Your task to perform on an android device: As the project's requirements have been fulfilled, I need to delete the dummy project File from Google Drive.
Image 0: 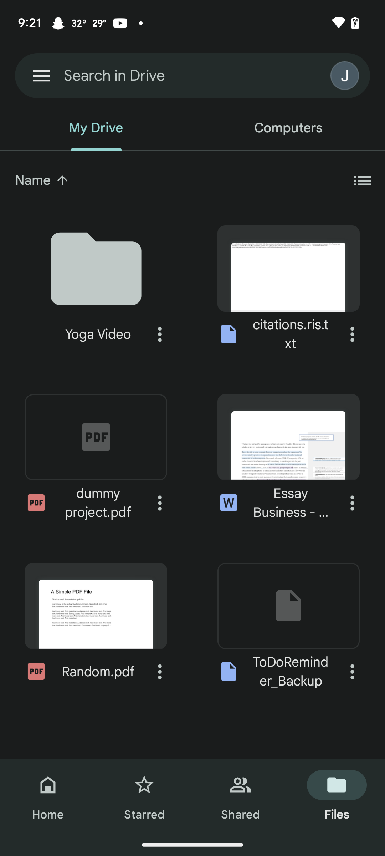
Click on the three dots next to the dummy project file
Step 0: click (160, 503)
Image 1: 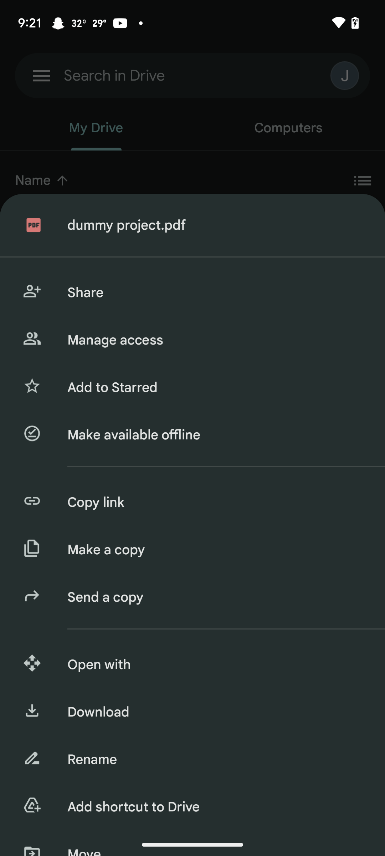
Swipe up the drawer
Step 1: scroll down
Image 2: 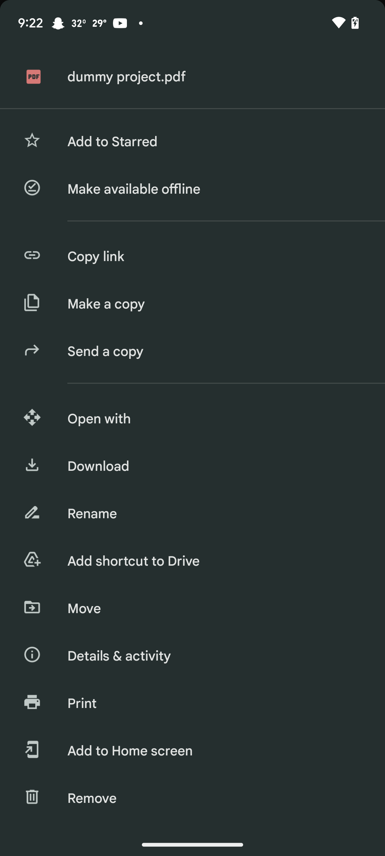
Click on the remove option
Step 2: click (215, 798)
Image 3: 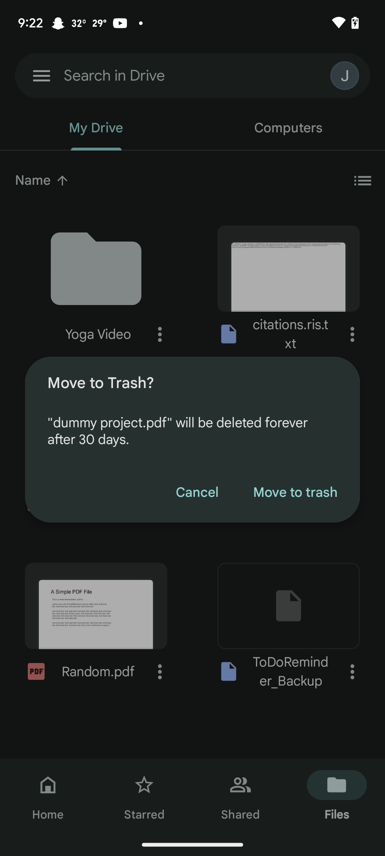
Click on the move to trash button
Step 3: click (295, 493)